Your task to perform on an android device: Share the WFH recording with dbwscratch.test.id3@gmail.com through Gmail in the Recorder app
Image 0: 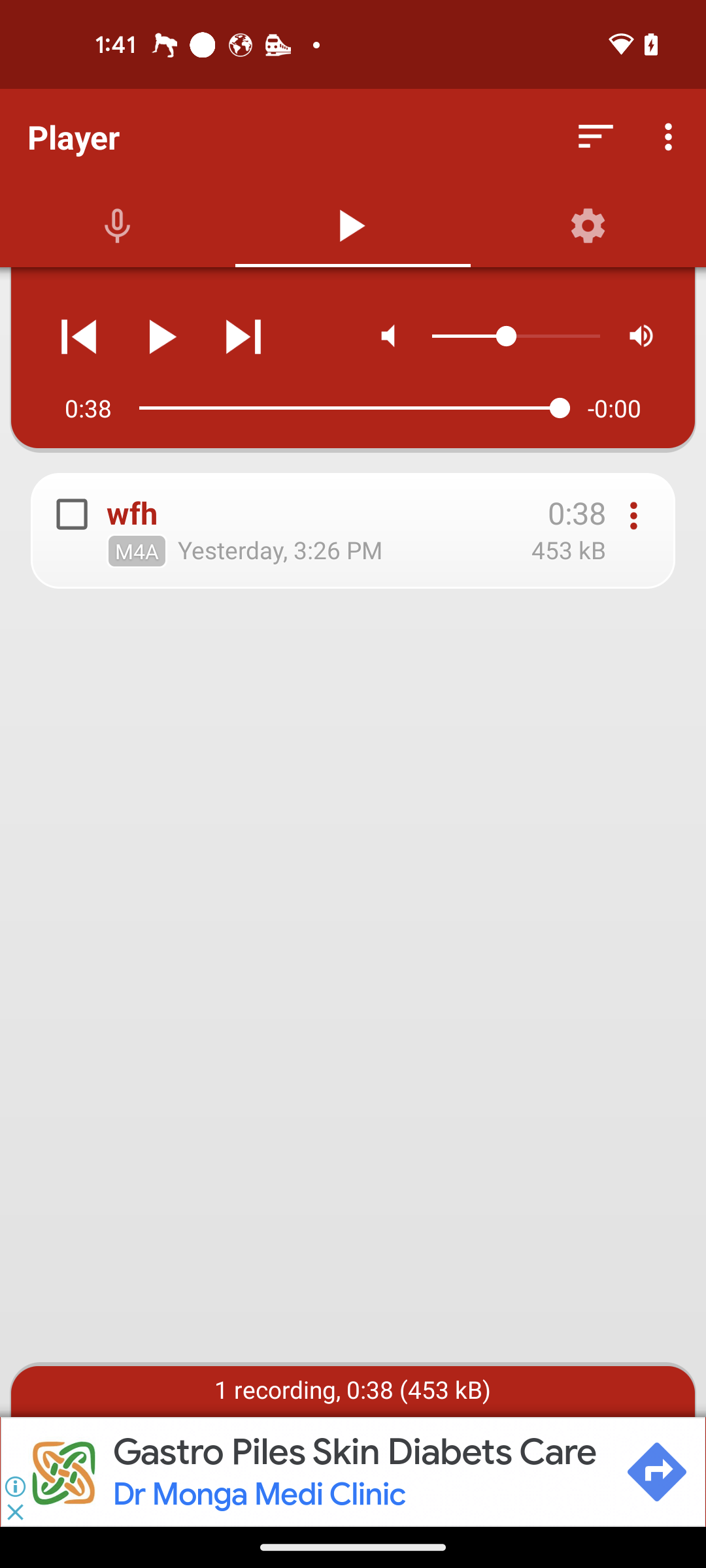
Open the Recorder app
Step 0: open app "Recorder"
Image 2: 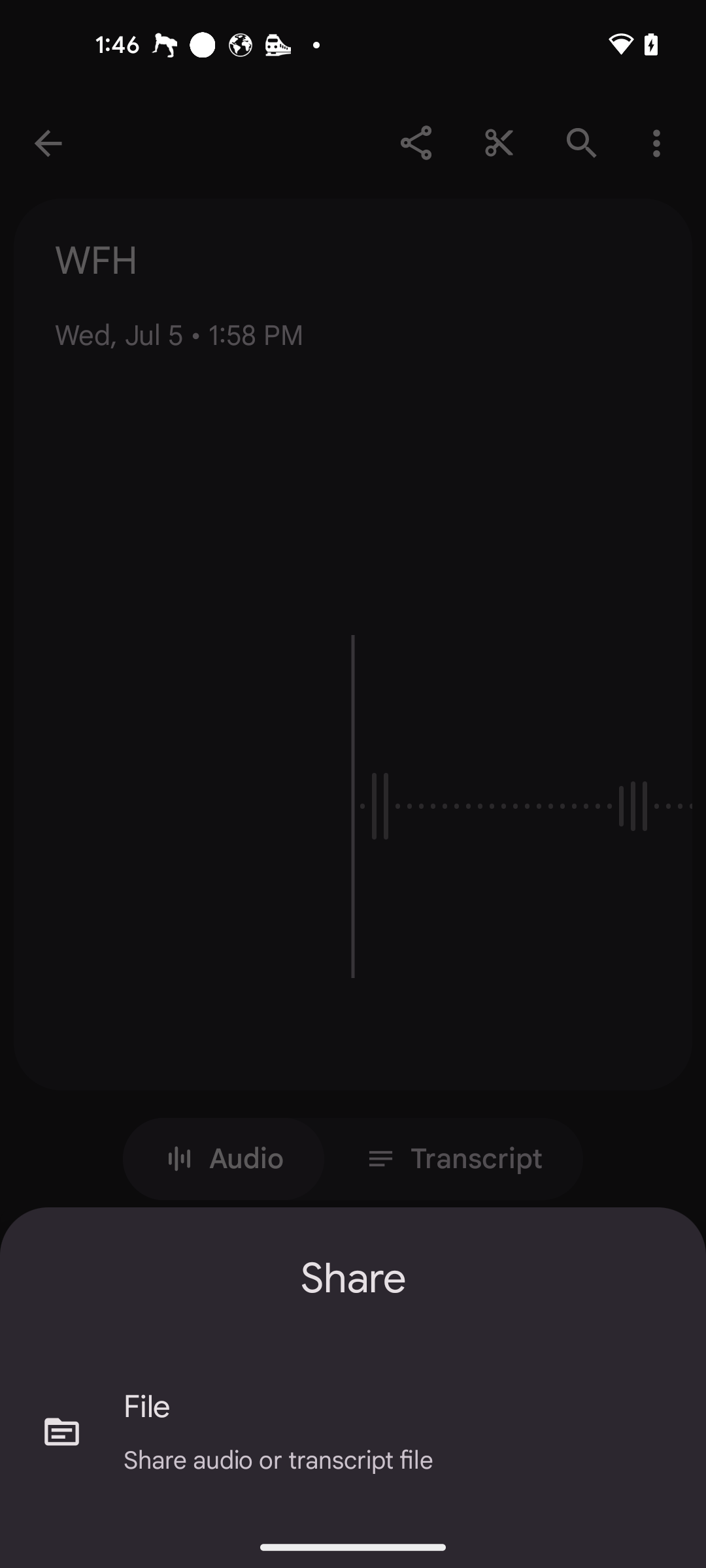
Click on the File option
Step 2: click (401, 1407)
Image 3: 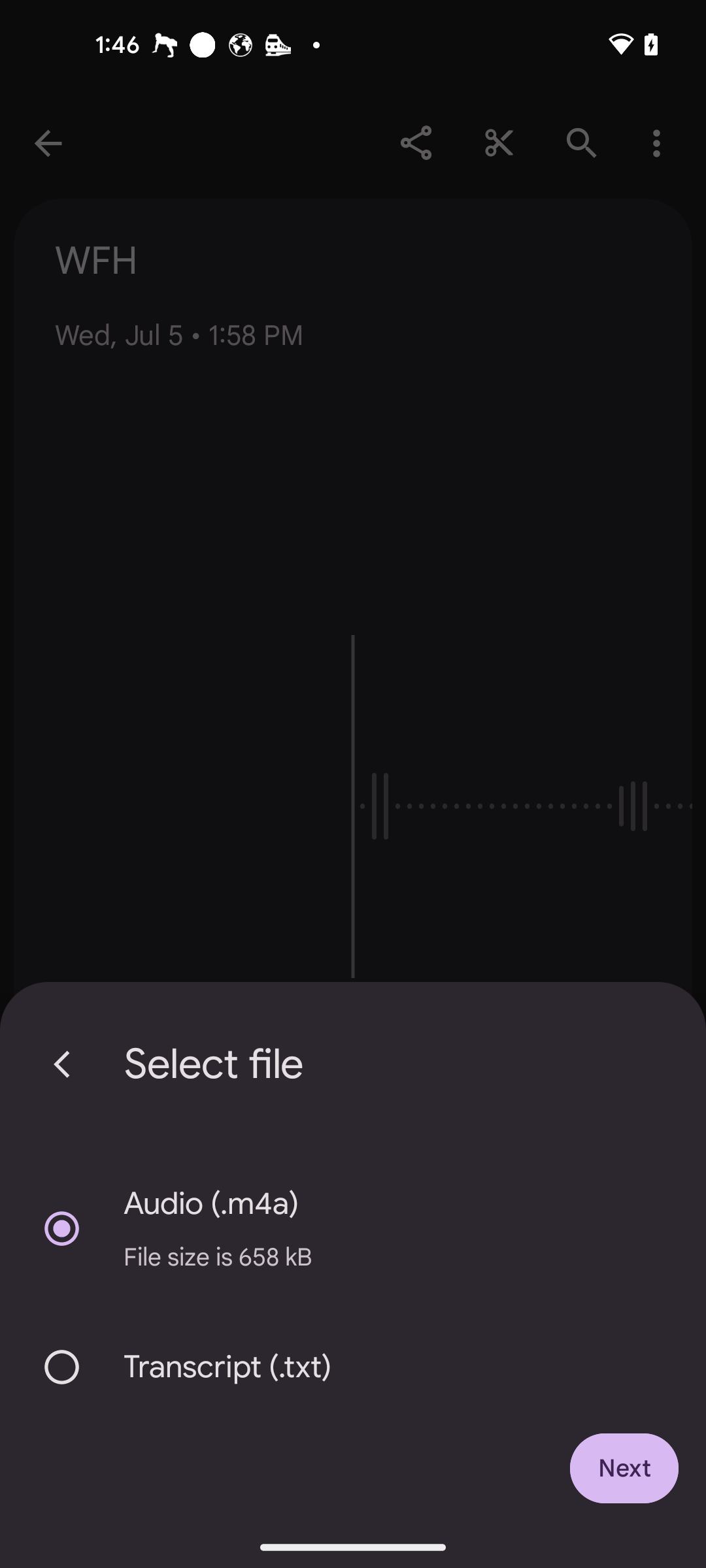
Click on Next button at the bottom right corner
Step 3: click (624, 1468)
Image 4: 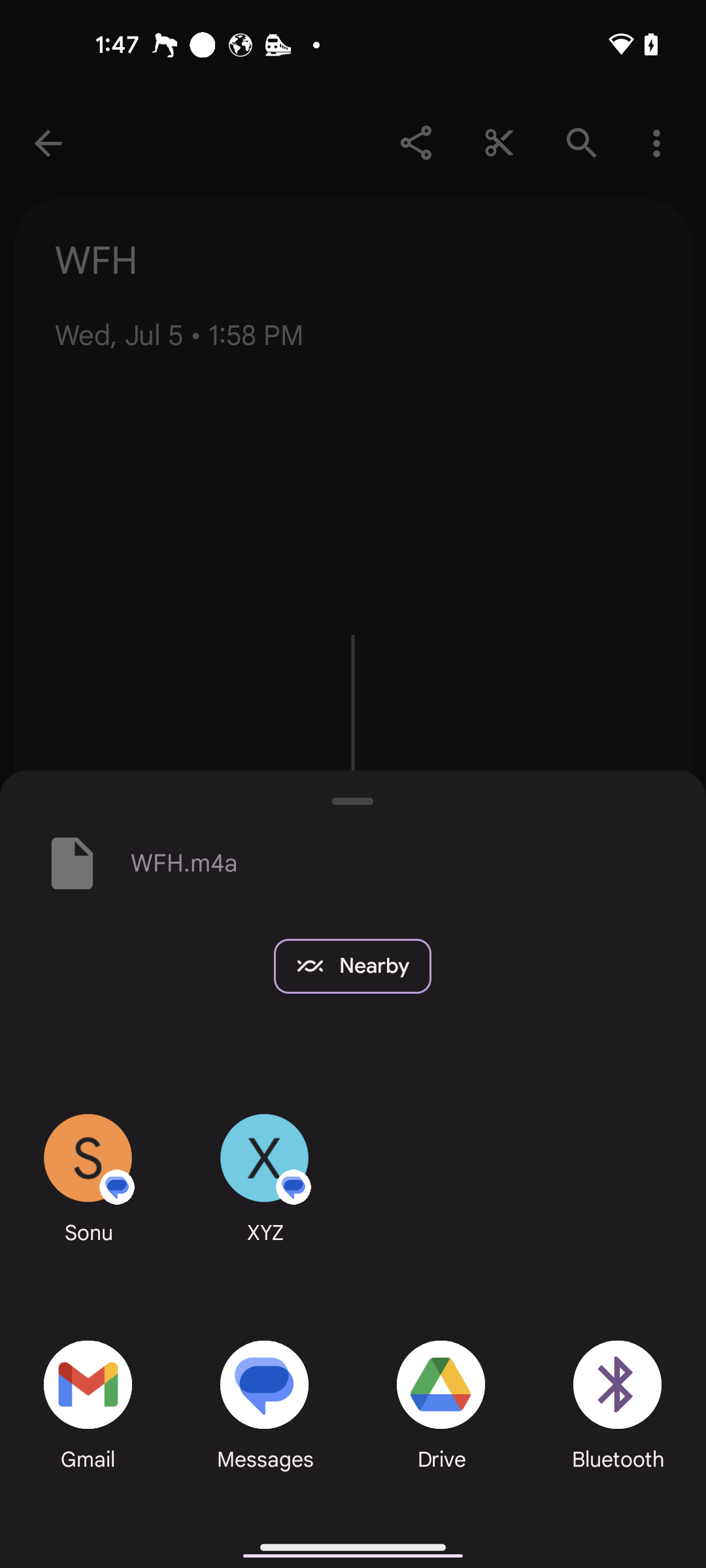
Click on Gmail app
Step 4: click (87, 1384)
Image 5: 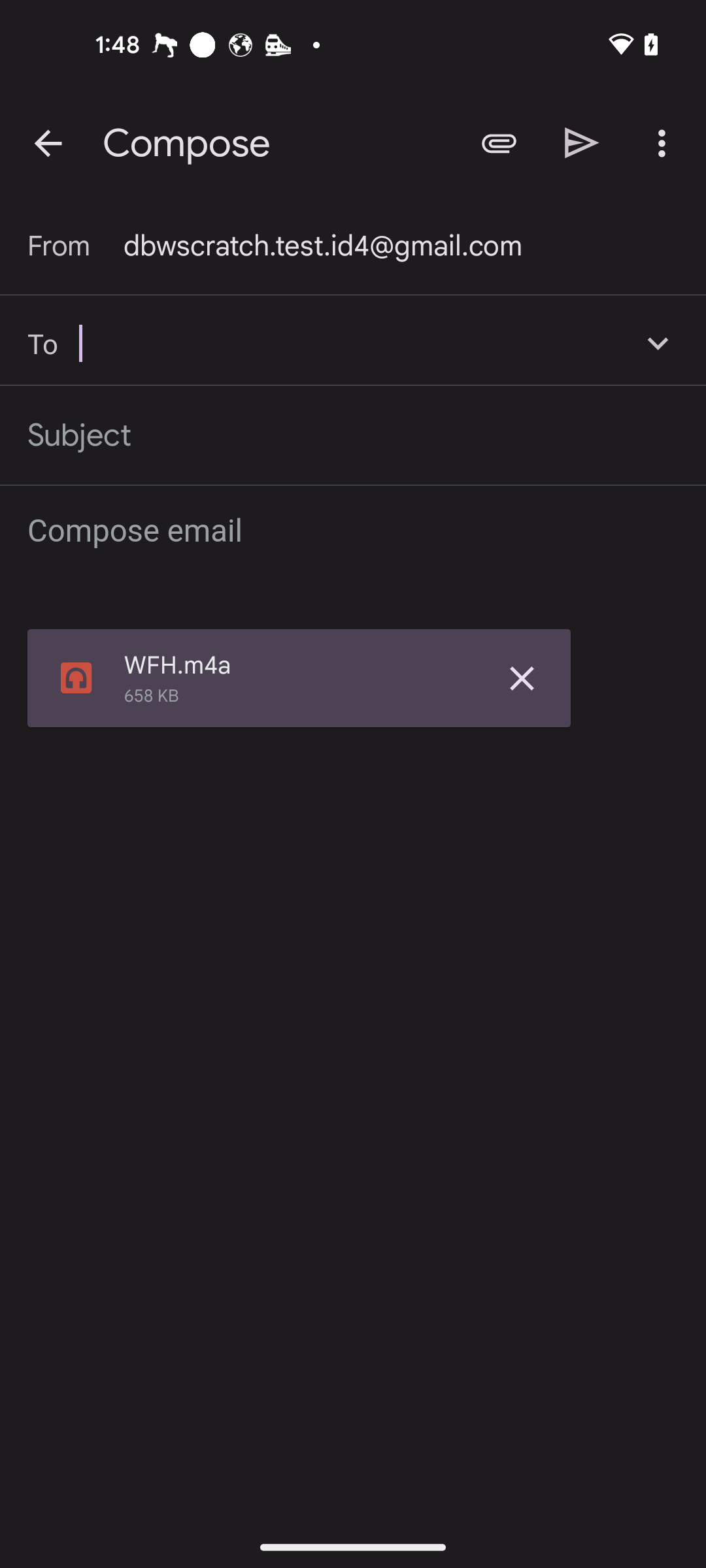
Enter the email id dbwscratch.test.id3@gmail.com
Step 5: type "dbwscratch.test.id3@gmail.com"
Image 6: 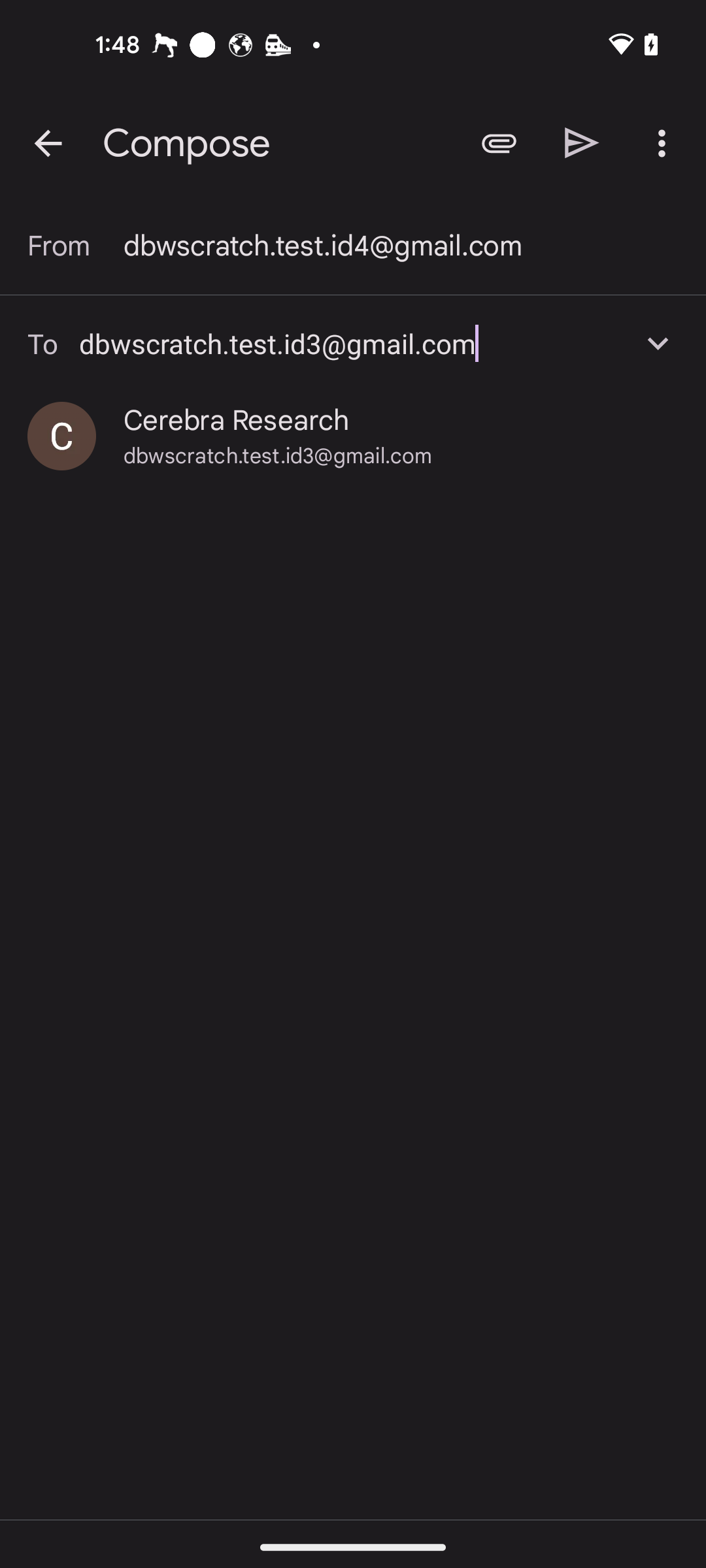
Select Cerebra Research id
Step 6: click (401, 436)
Image 7: 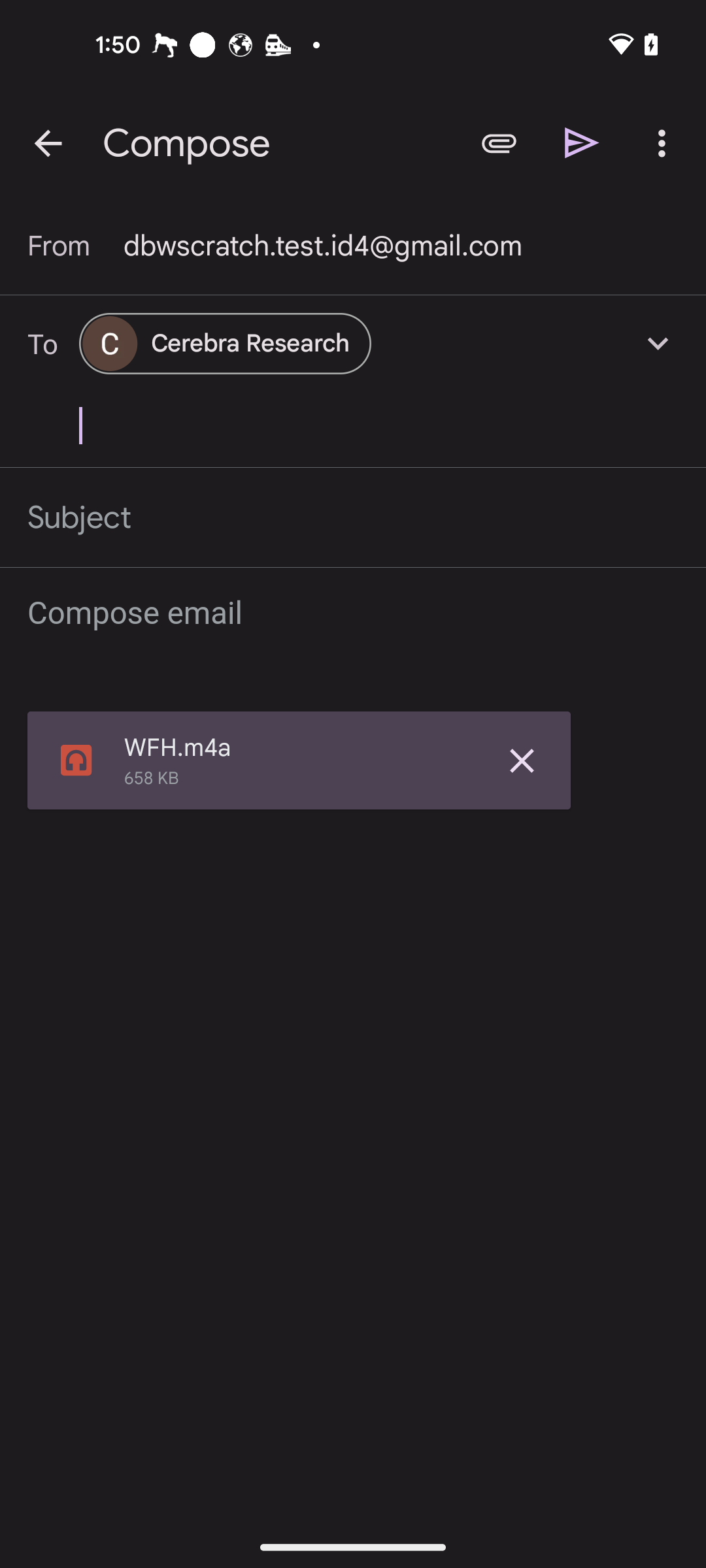
Click on the send icon at the top right side
Step 7: click (582, 142)